Your task to perform on an android device: Compare the various aspects of Badminton Shoes BS 530 with other types of shoes in the Decathlon app.
Image 0: 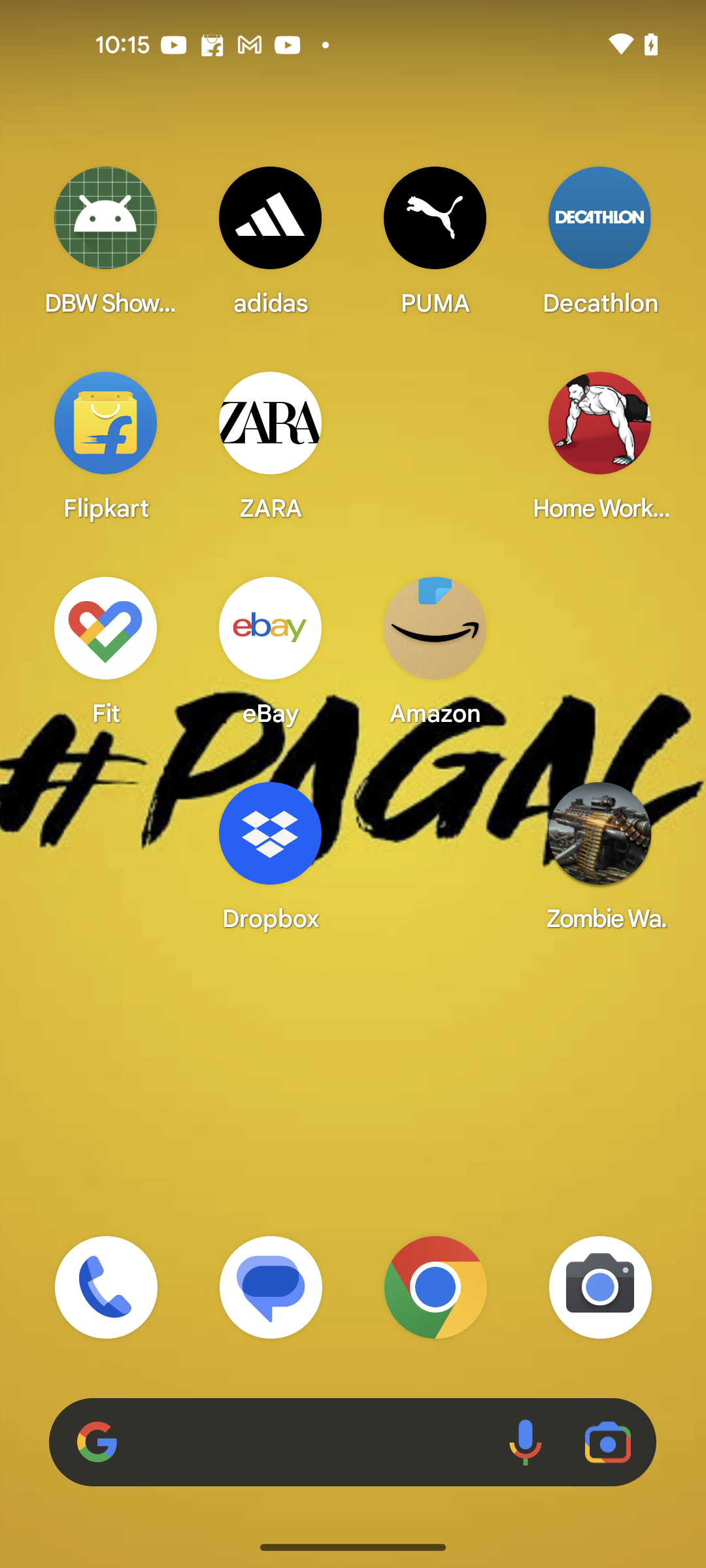
Open the Decathlon app
Step 0: open app "Decathlon"
Image 1: 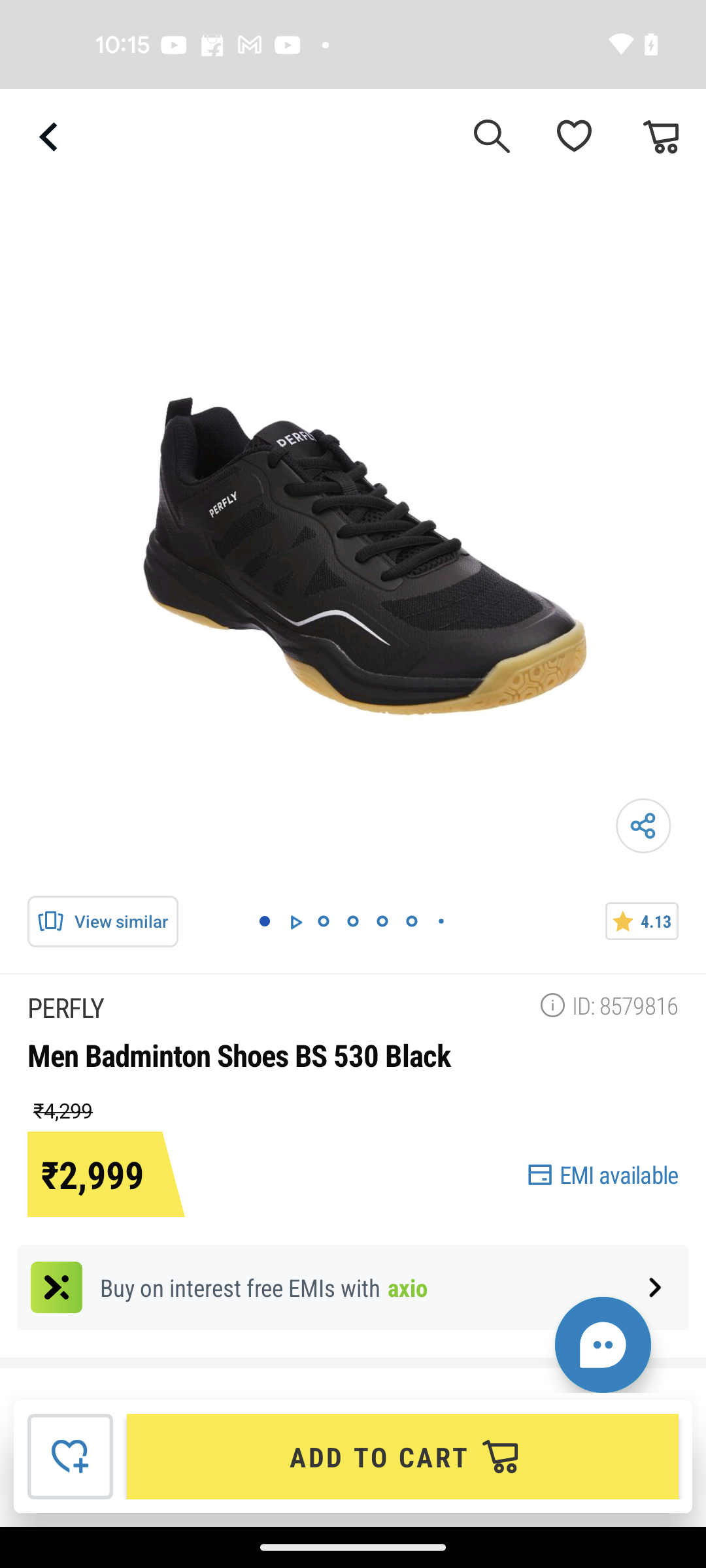
Scroll up for the comparison table 
Step 1: scroll down
Image 2: 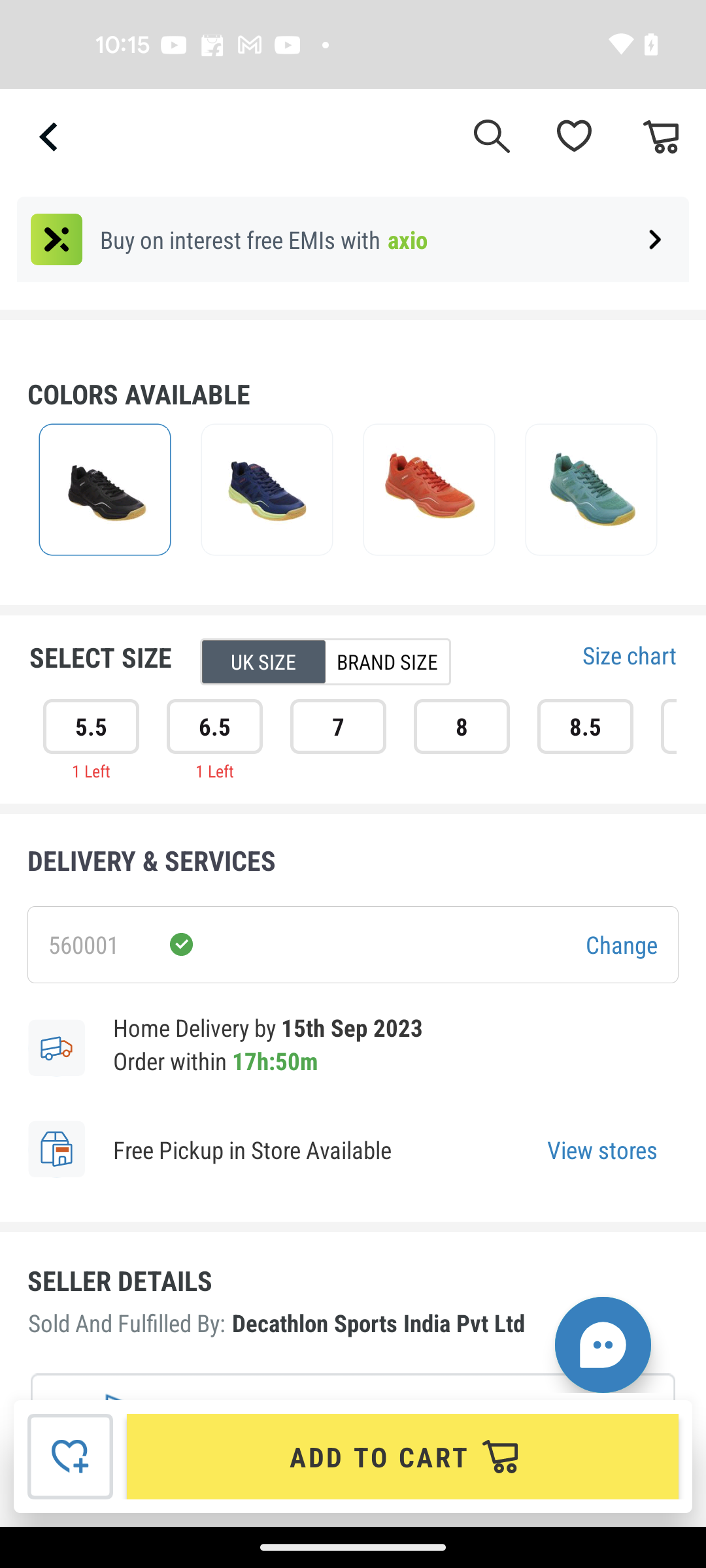
Scroll up for the comparison table 
Step 2: scroll down
Image 4: 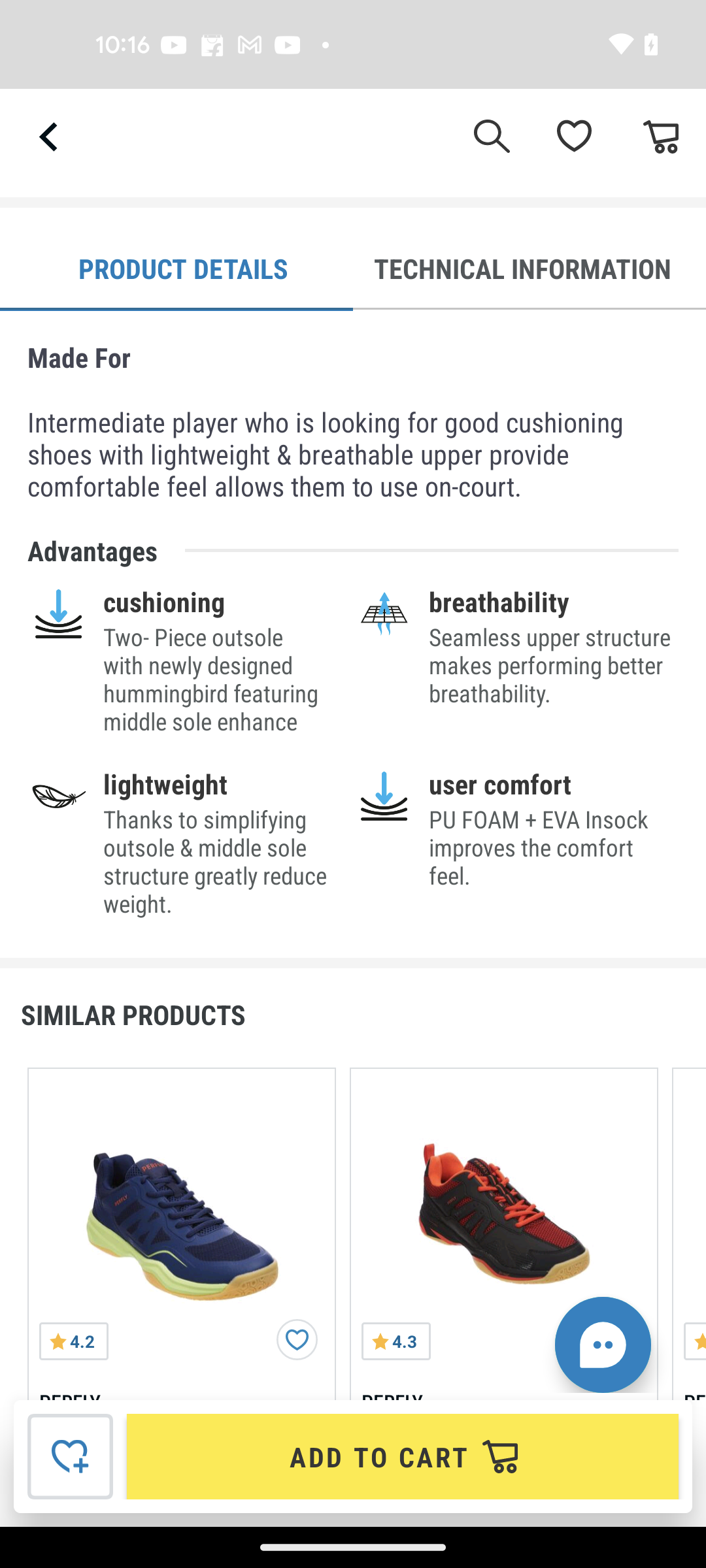
Scroll up for the comparison table 
Step 4: scroll down
Image 5: 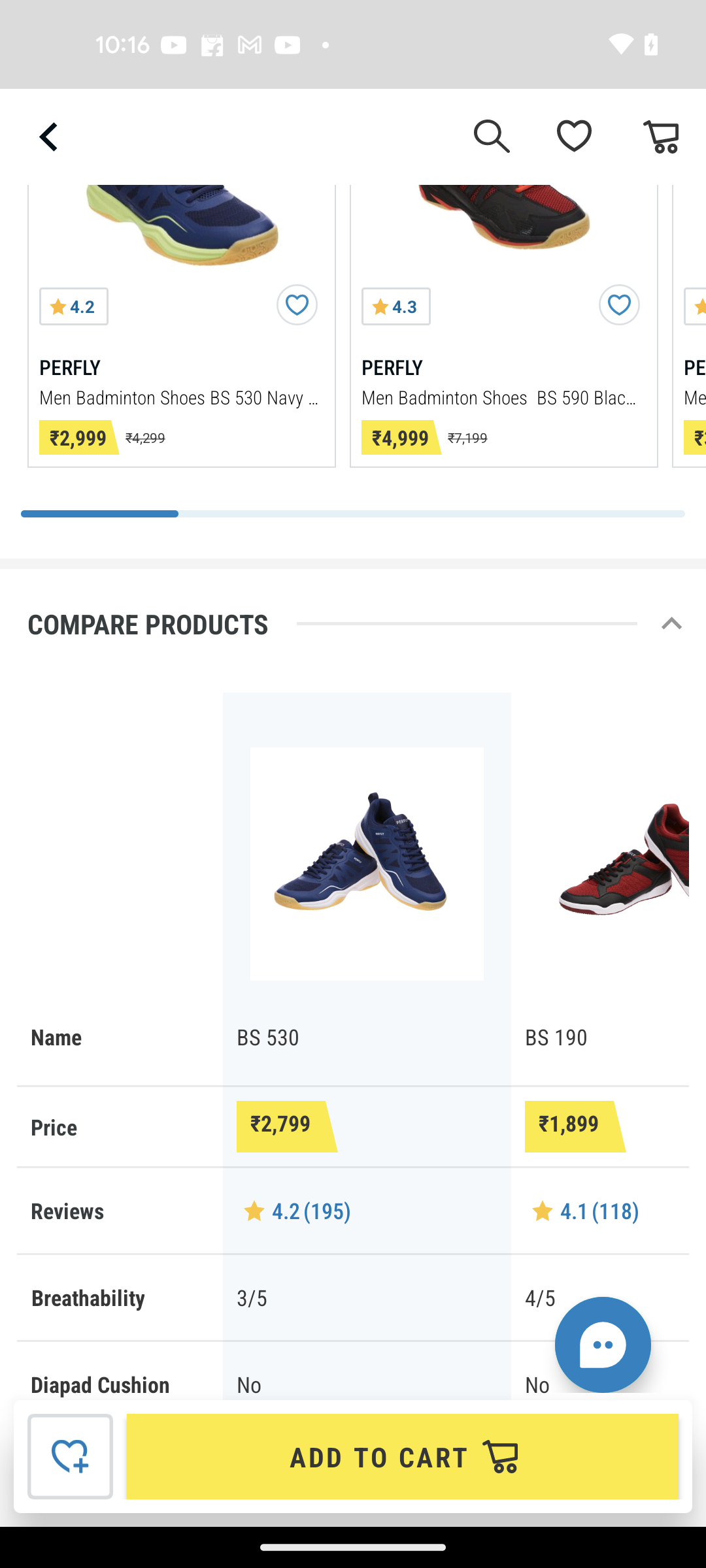
Scroll up for the comparison table 
Step 5: scroll down